Your task to perform on an android device: I have to submit a report on renewable energy on September 29. Please remind me about the submission of the report one day before by using the To Do Reminder app.
Image 1: 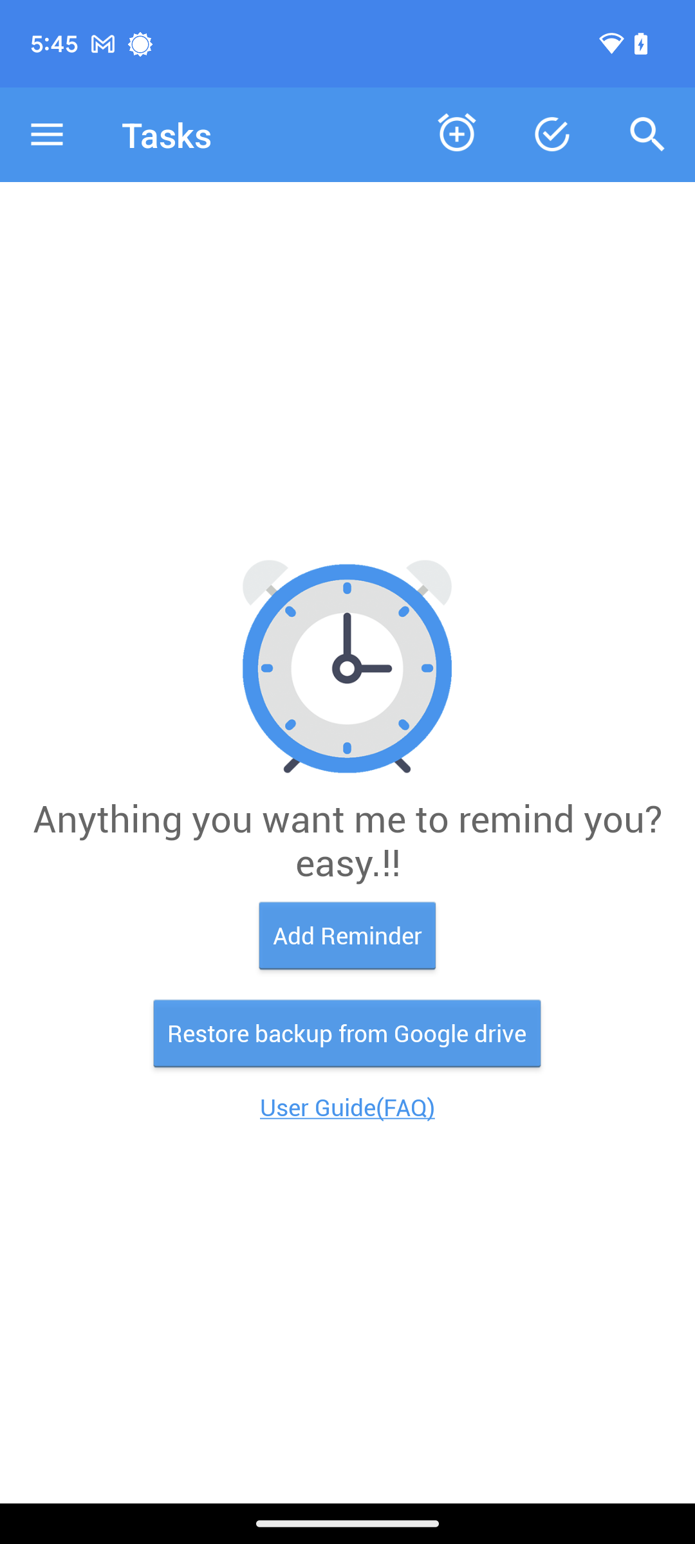
Click on the Add Reminder tab on the screen.
Step 1: click (347, 935)
Image 2: 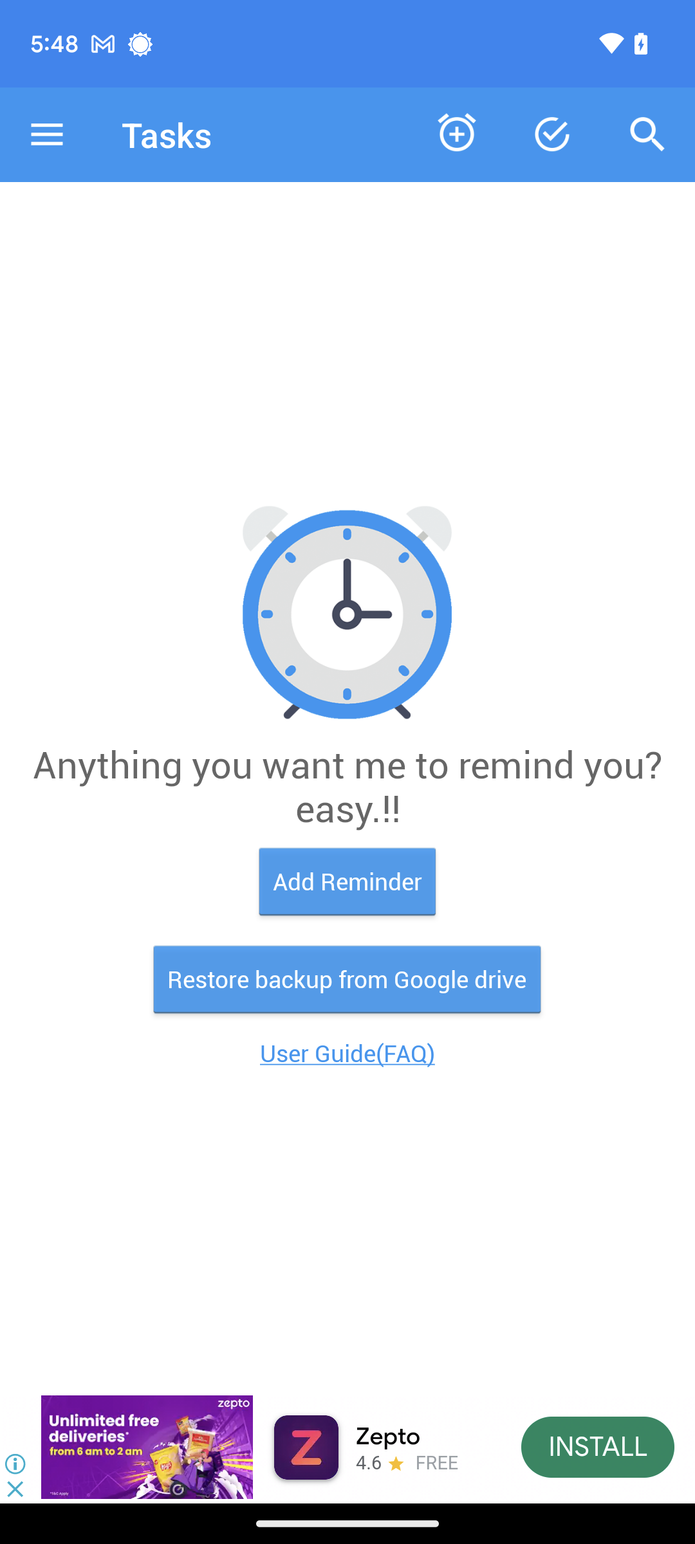
Click on the Add Reminder tab on the screen.
Step 2: click (347, 881)
Image 3: 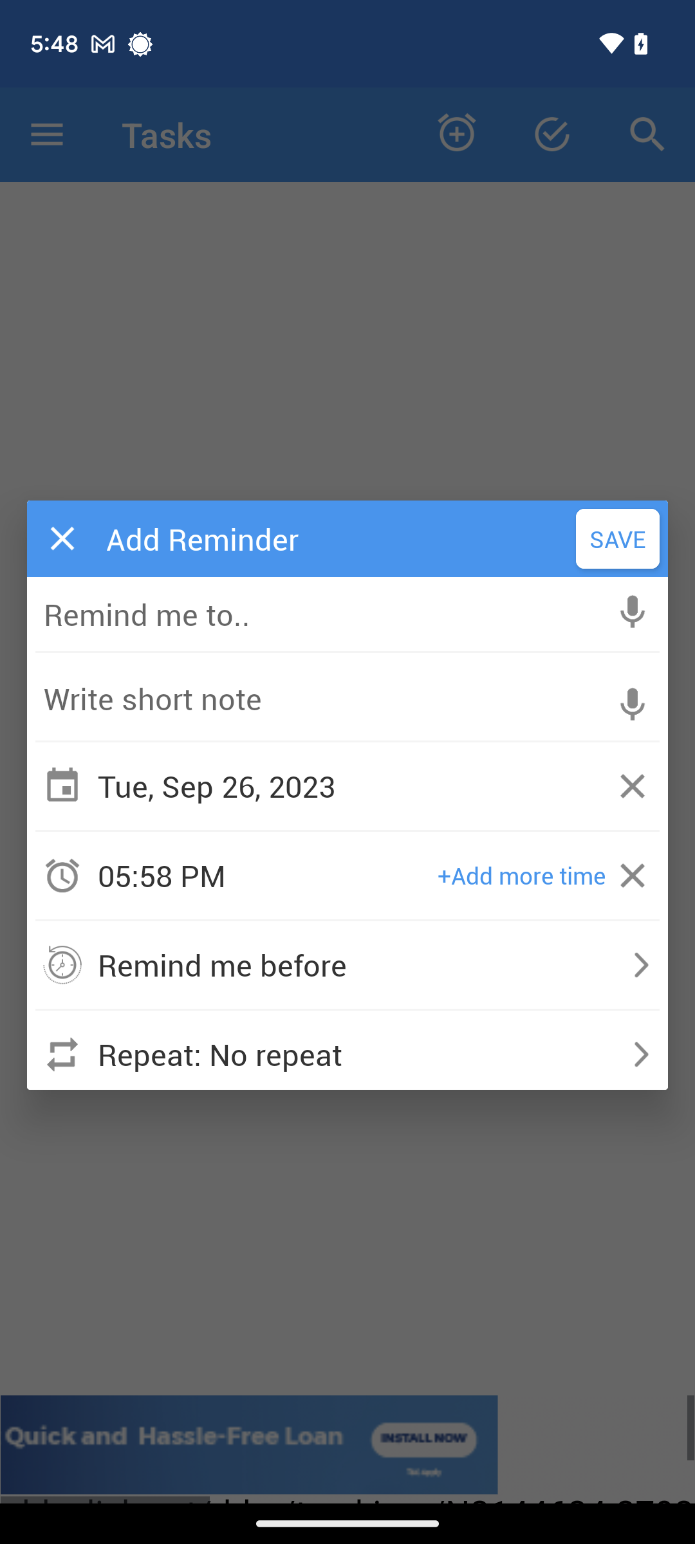
Click on the Remind me to.. bar.
Step 3: click (320, 614)
Image 4: 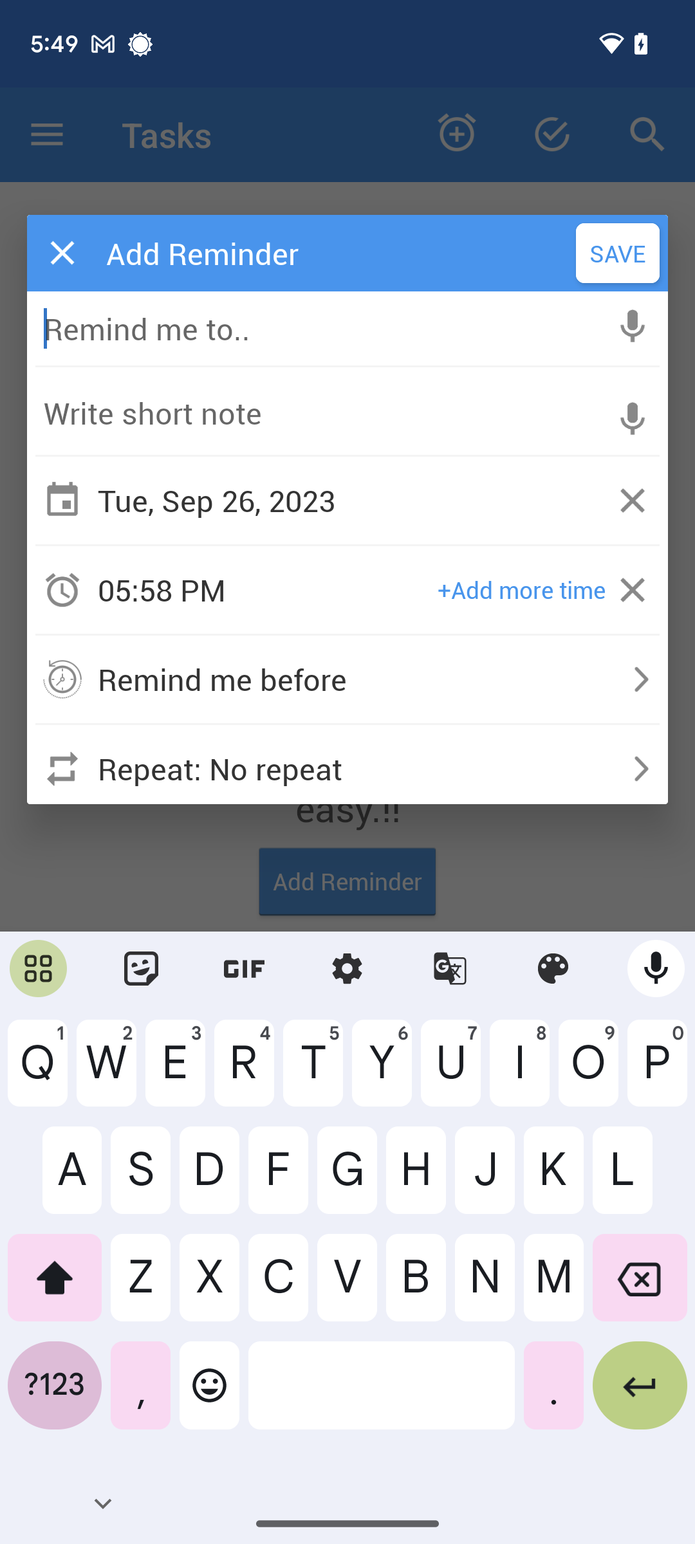
Type in the Report Submission of Renewable Energy.
Step 4: type "Report Submission of Renewable Energy"
Image 5: 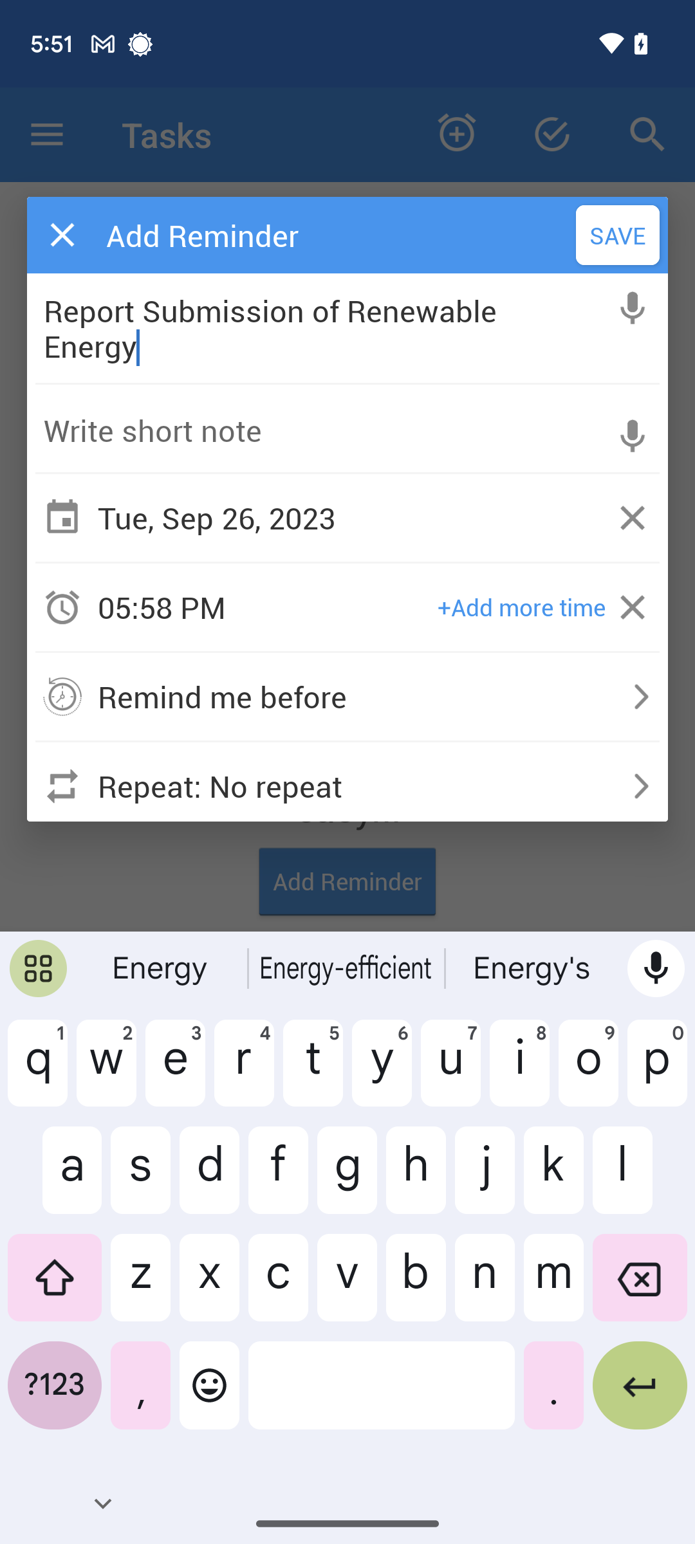
Click on the date tab.
Step 5: click (320, 517)
Image 6: 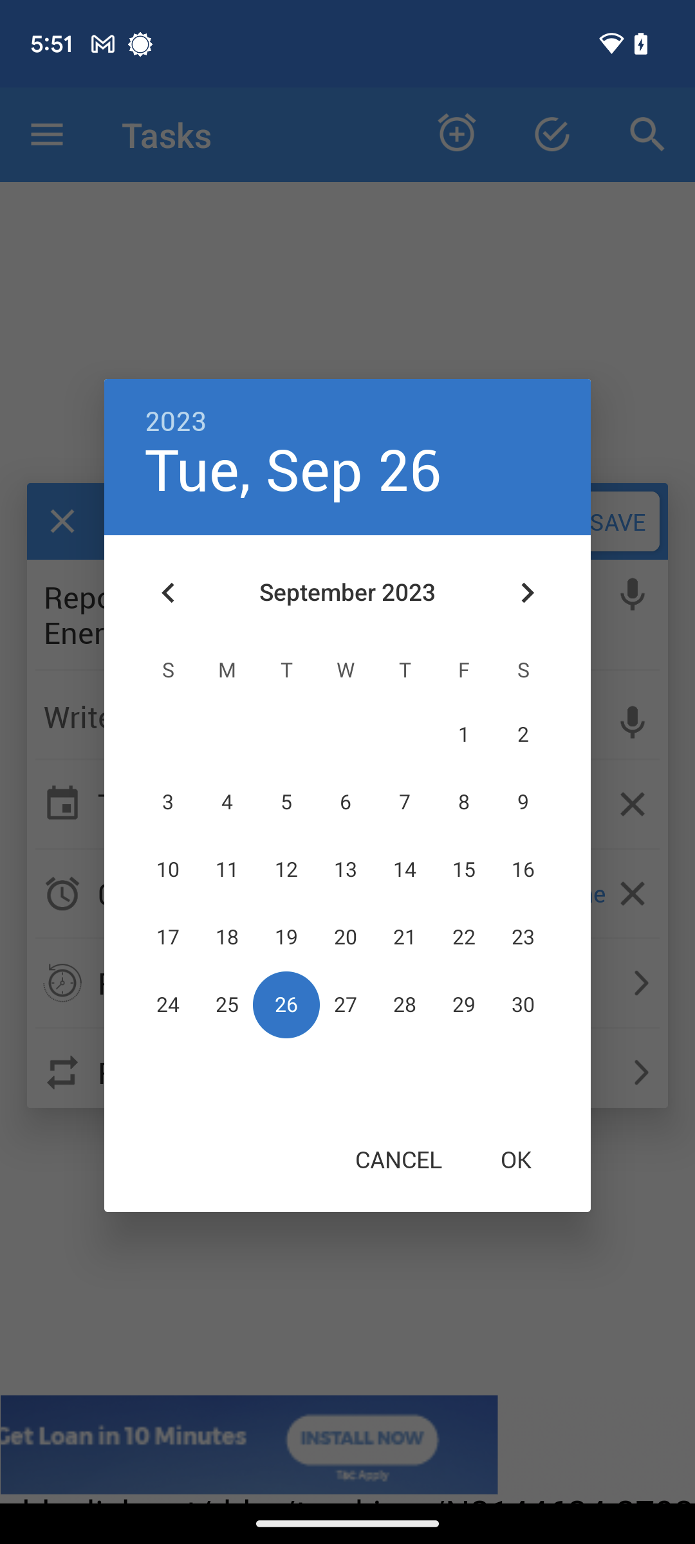
Click on 28 September.
Step 6: click (405, 1005)
Image 7: 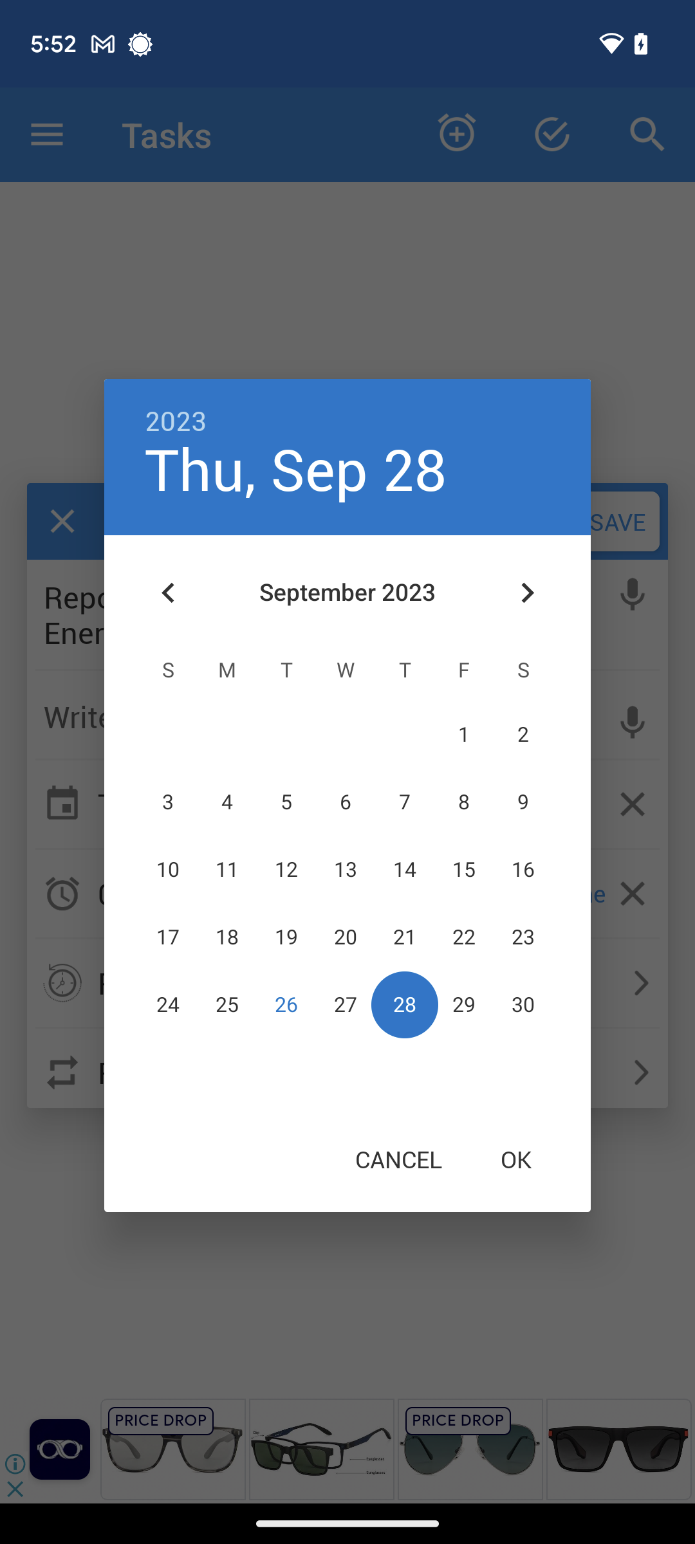
Click on the OK at the bottom of the calender.
Step 7: click (516, 1159)
Image 8: 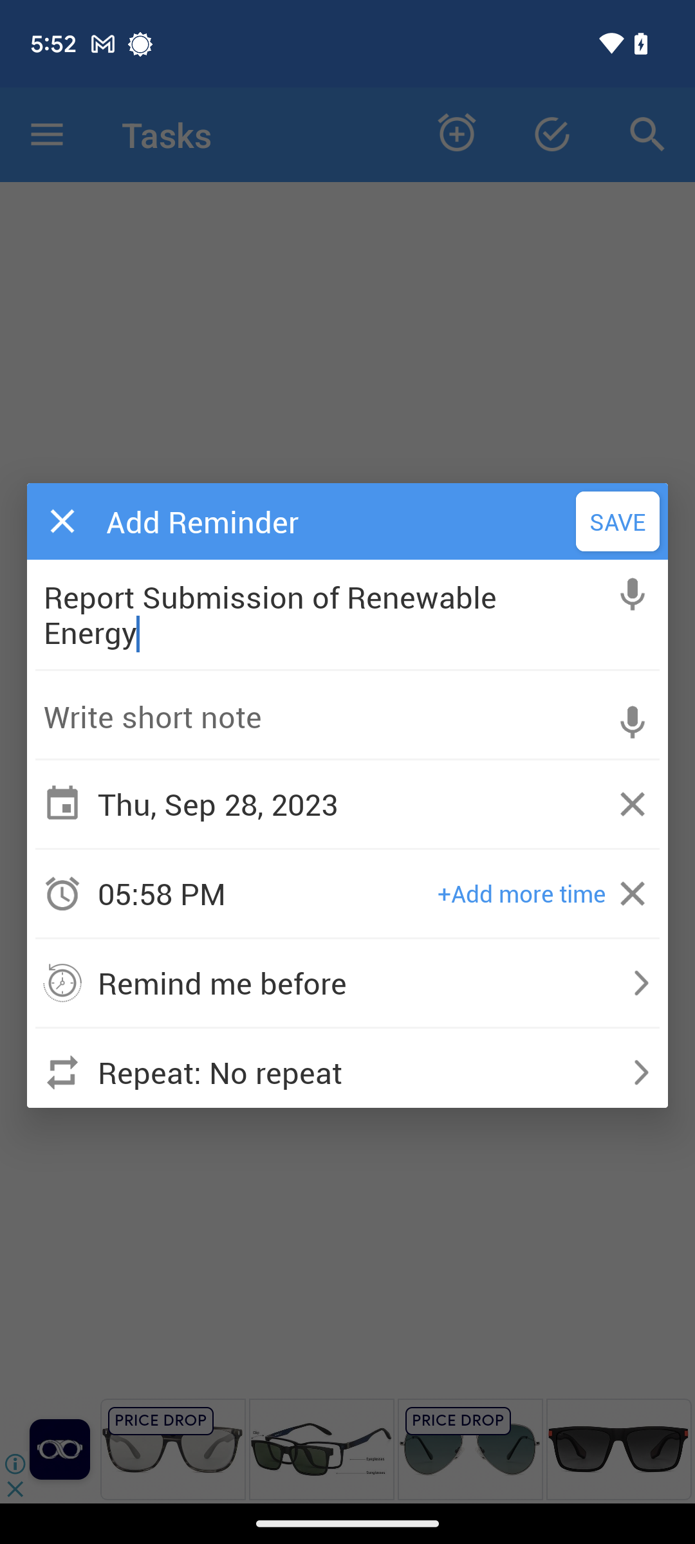
Click on the save option at the top of the reminder.
Step 8: click (618, 521)